Your task to perform on an android device: Check other customers opinions about the Divine arts sheesham wood king size bed by reading their reviews.
Image 0: 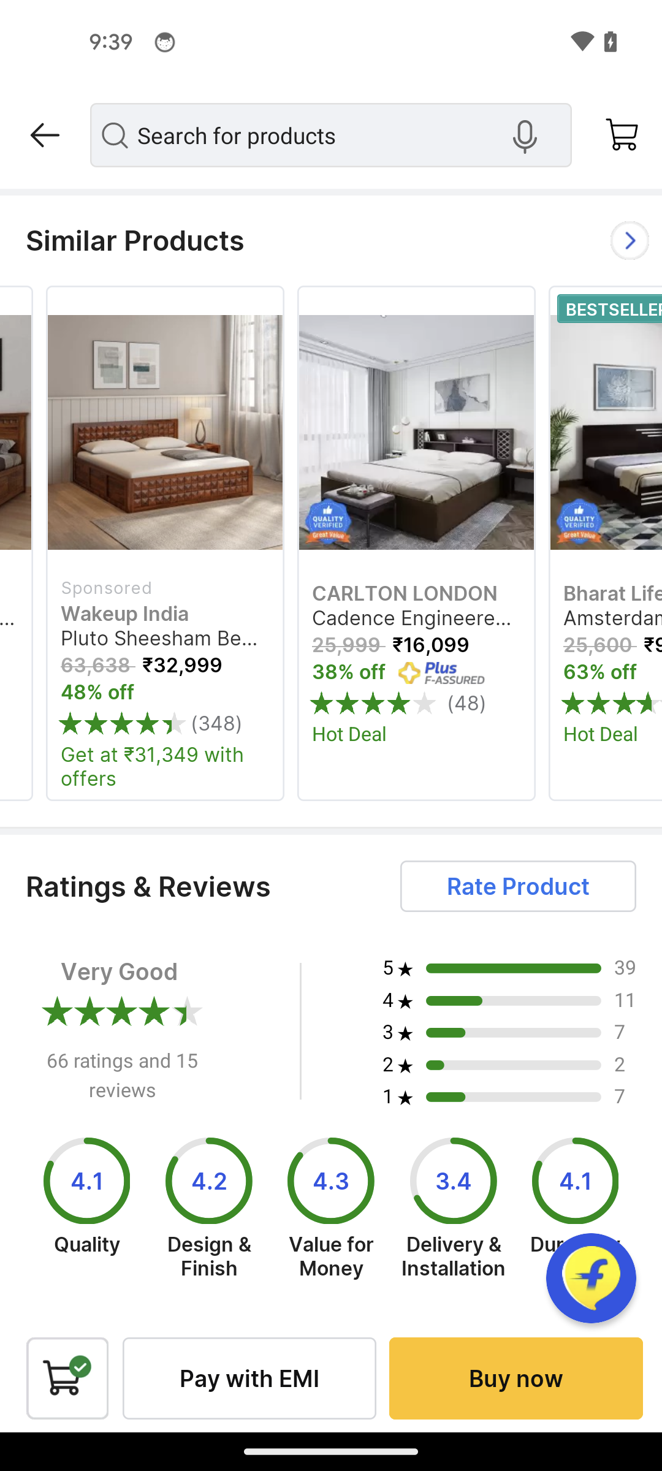
Swipe up to view more reviews
Step 0: scroll down
Image 1: 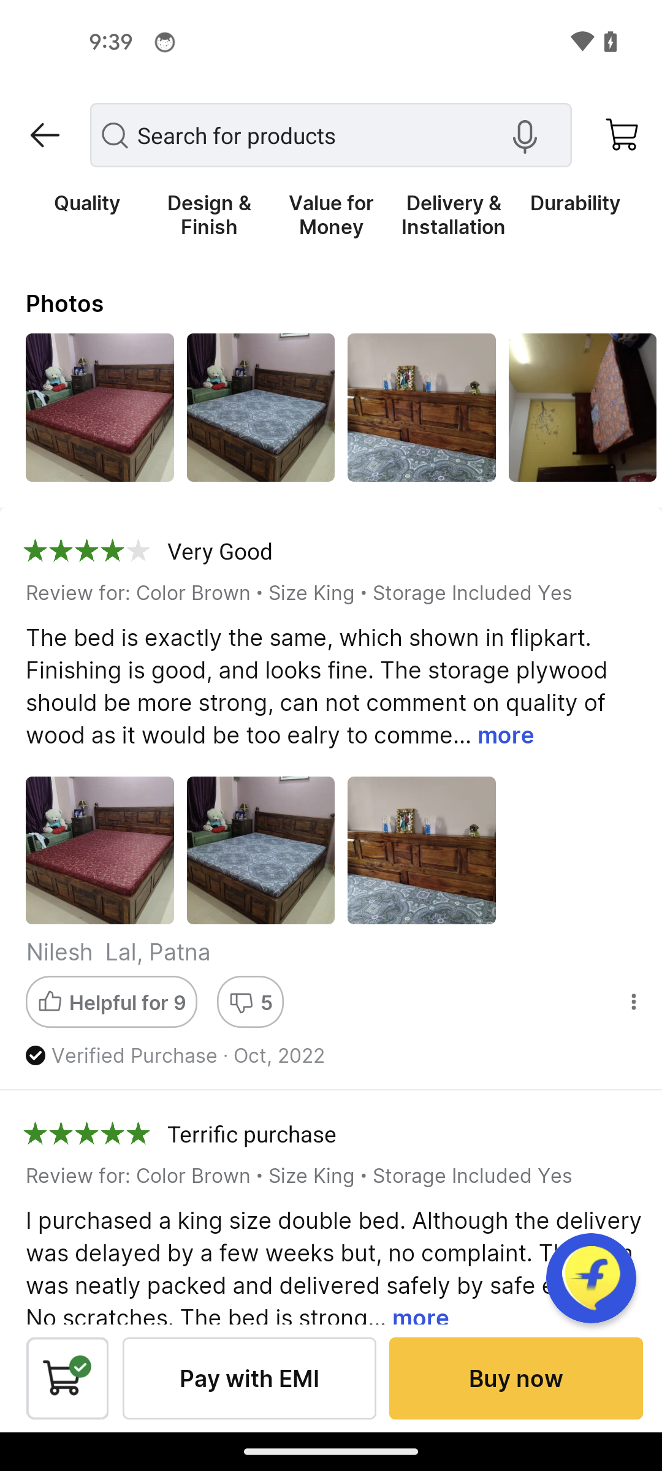
Swipe up to view more reviews
Step 1: scroll down
Image 2: 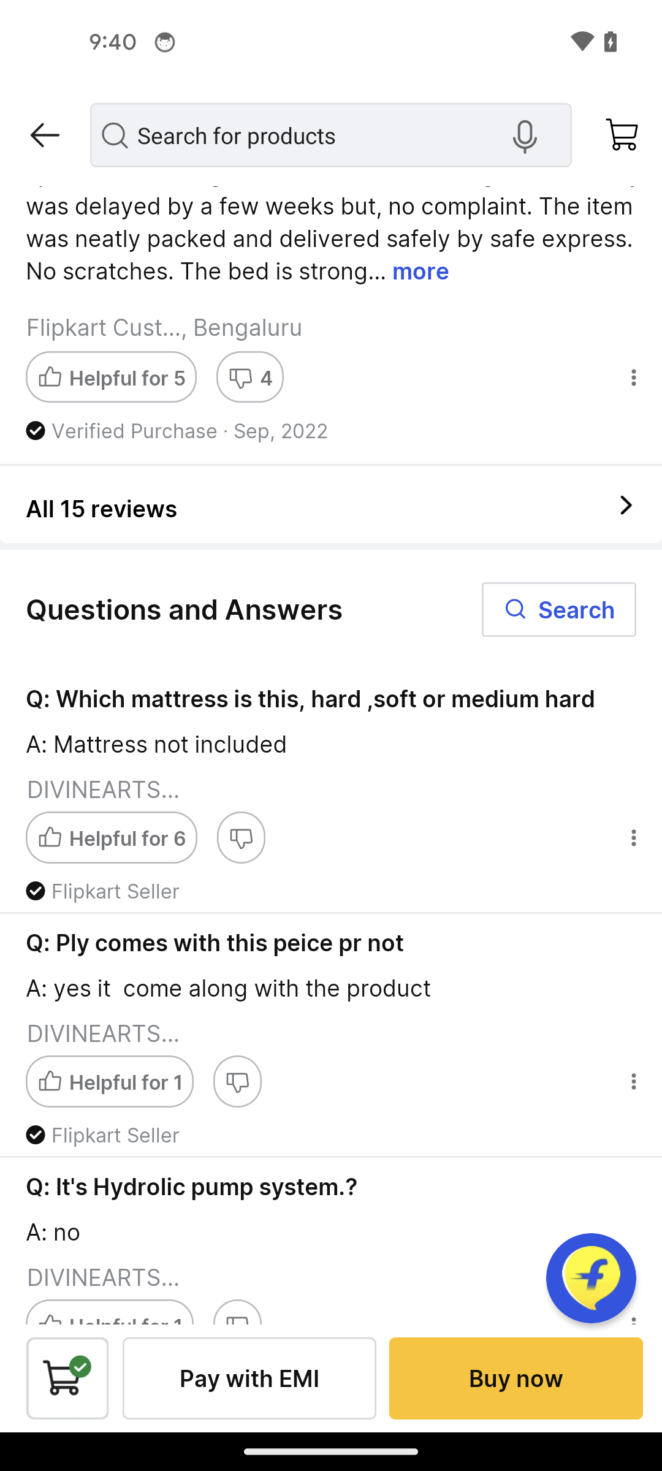
Tap on the all 15 reviews option
Step 2: click (344, 579)
Image 3: 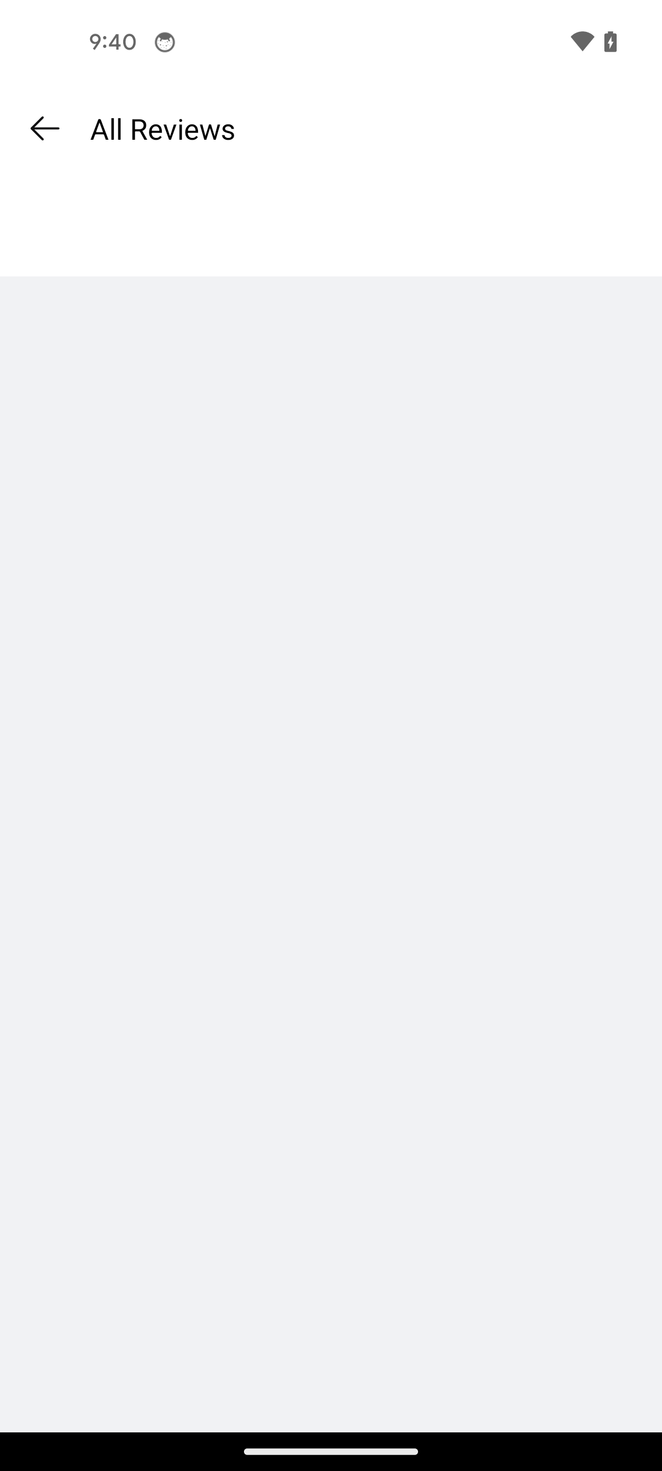
Tap on the all 15 reviews option
Step 3: wait
Image 4: 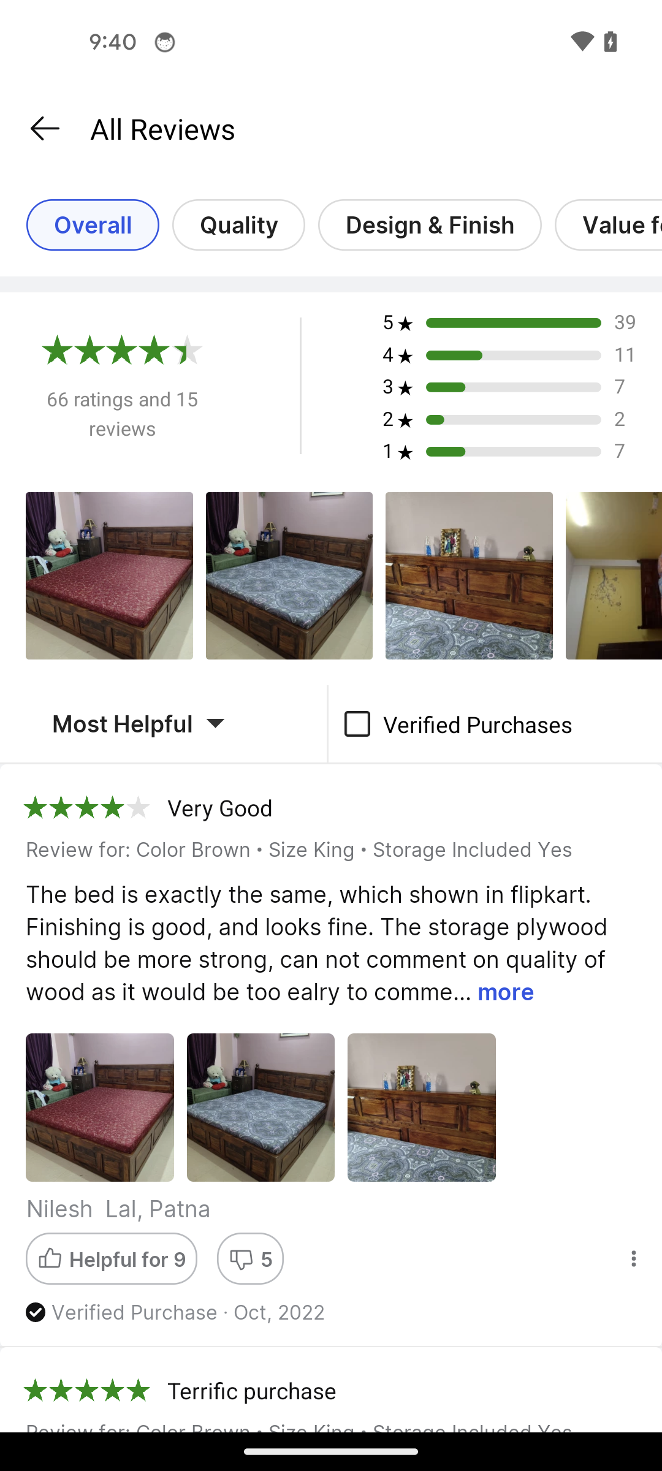
Swipe up to view more
Step 4: scroll down
Image 5: 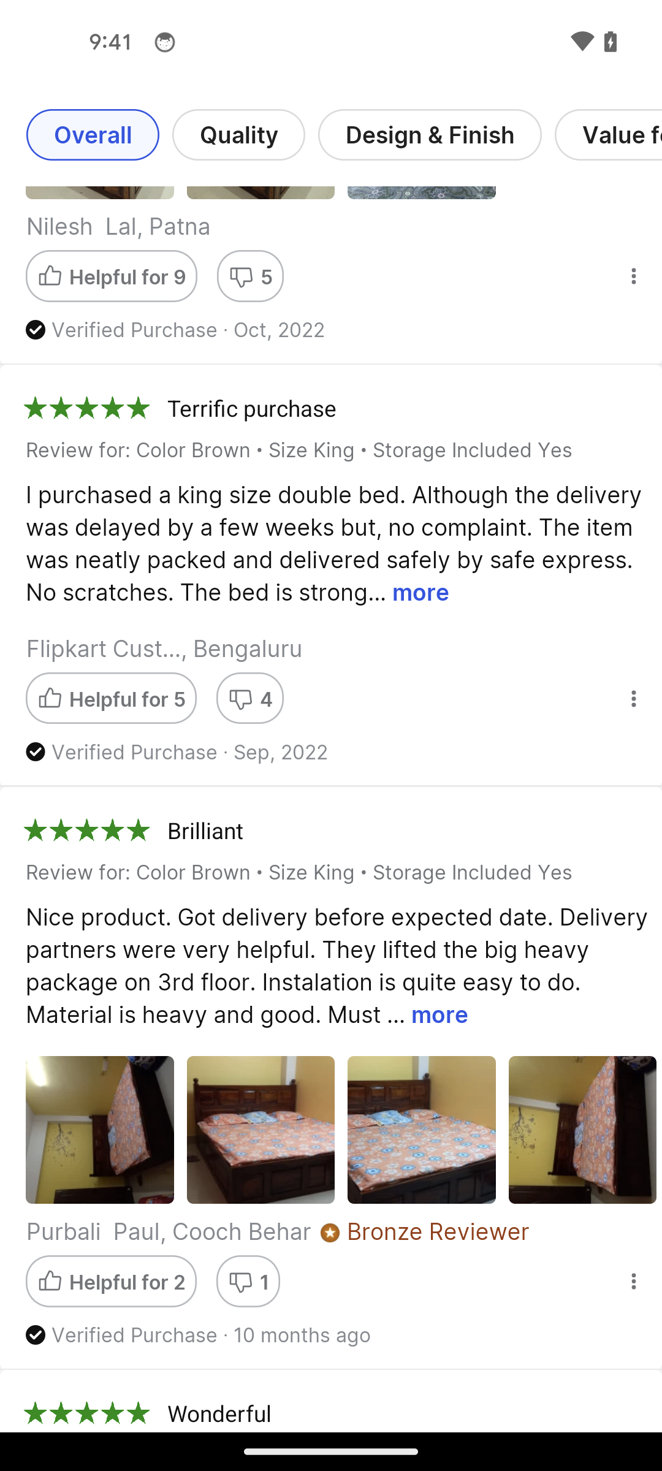
Swipe up to view more
Step 5: scroll down